Your task to perform on an android device: Add 100% wheat thin crust and onion toppings to my Mexican Green Wave pizza and add this pizza to my Domino's app cart.
Image 0: 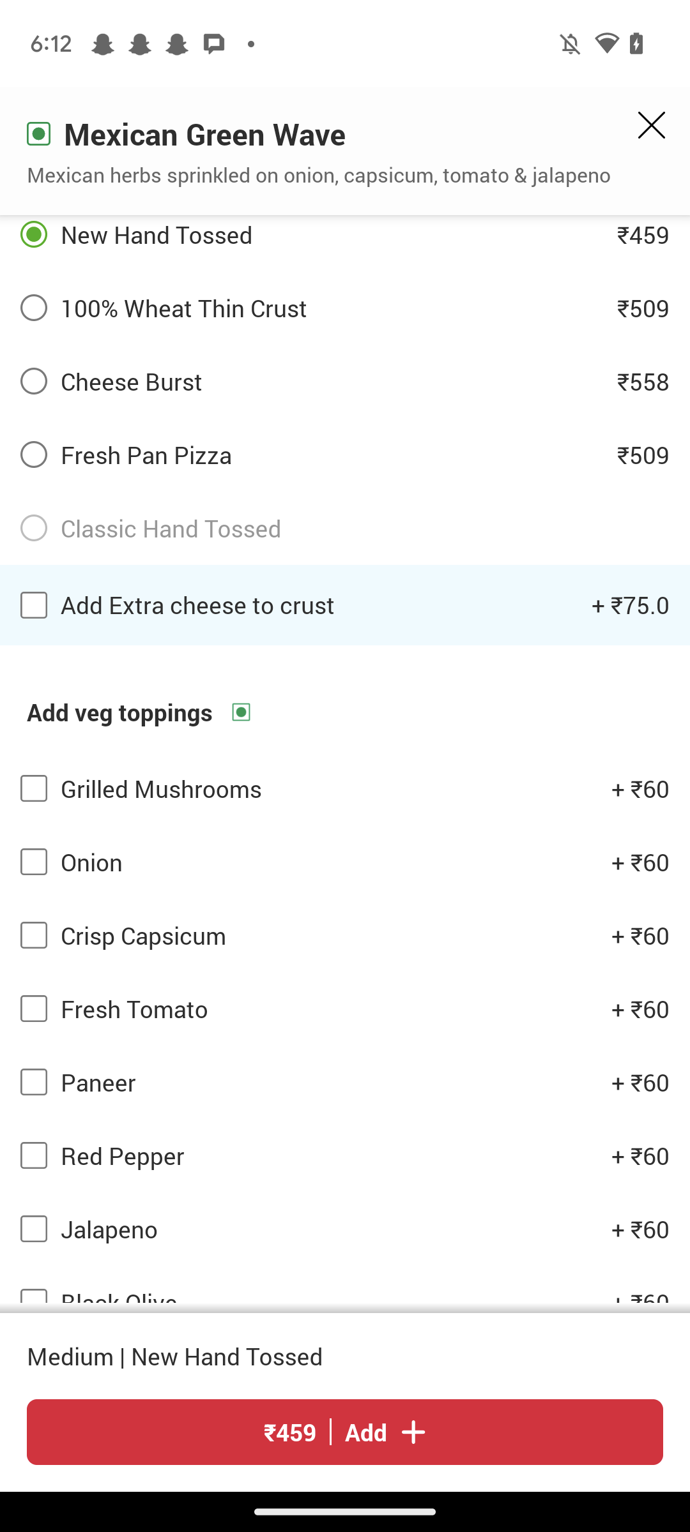
Click on the "100% wheat Thin Crust"tab.
Step 0: click (184, 308)